Your task to perform on an android device: I read the details and like the product, so add it to my shopping cart.
Image 0: 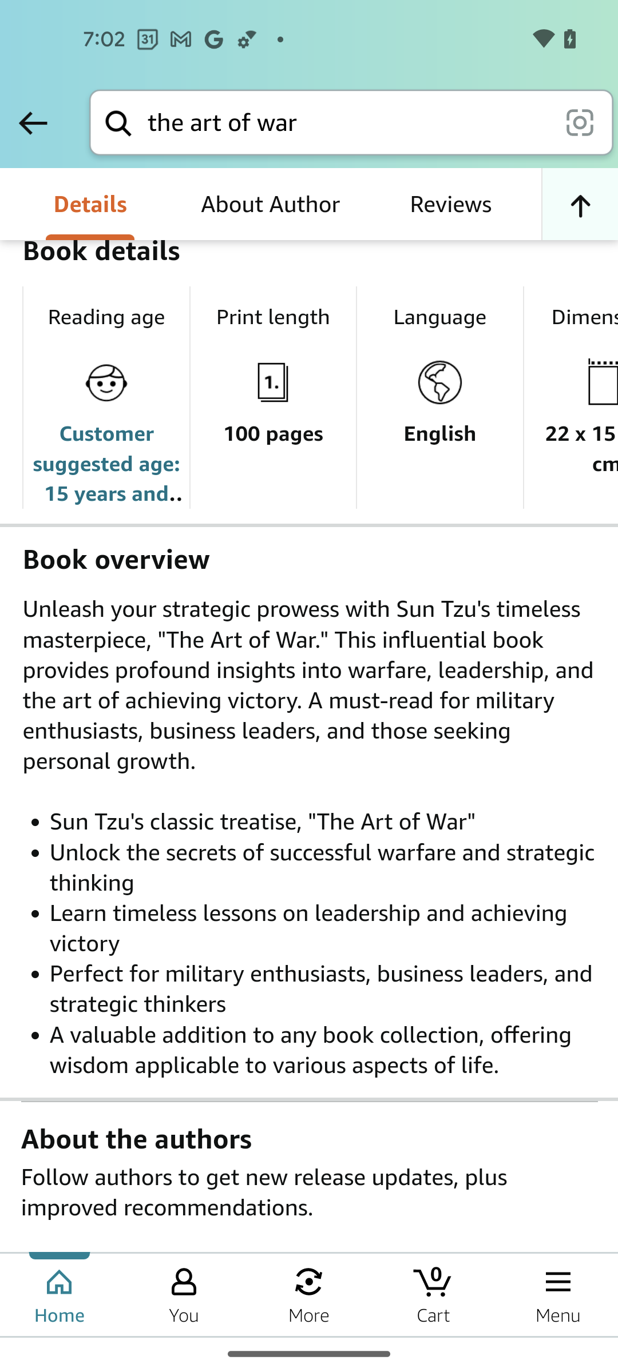
scroll up
Step 0: scroll up
Image 1: 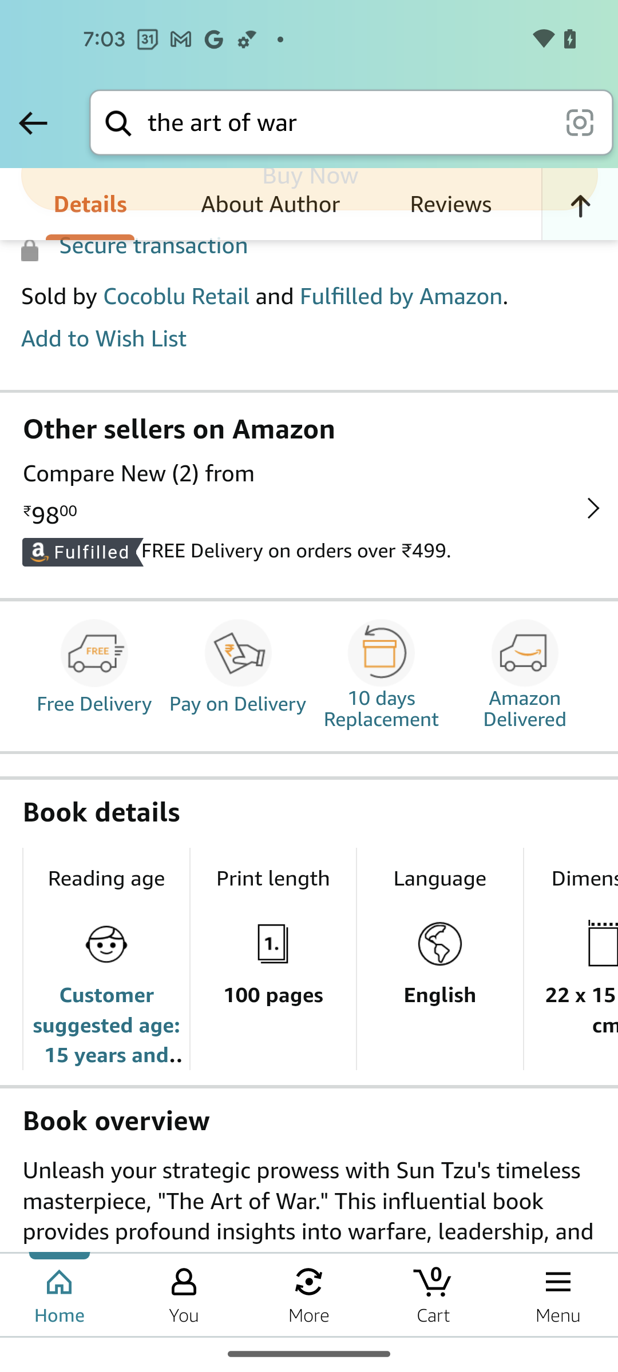
scroll up
Step 1: scroll up
Image 2: 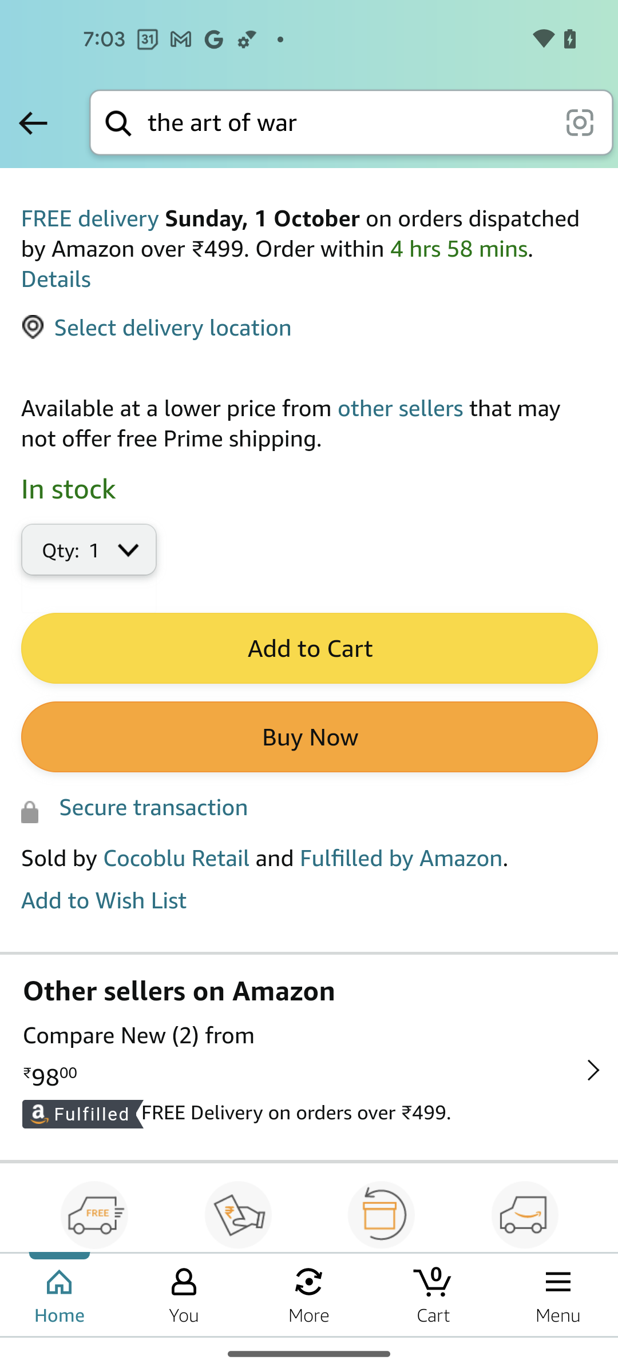
click on the Add to Cart button
Step 2: click (308, 648)